Your task to perform on an android device: I want to save yoga pants so that I can buy them later.
Image 0: 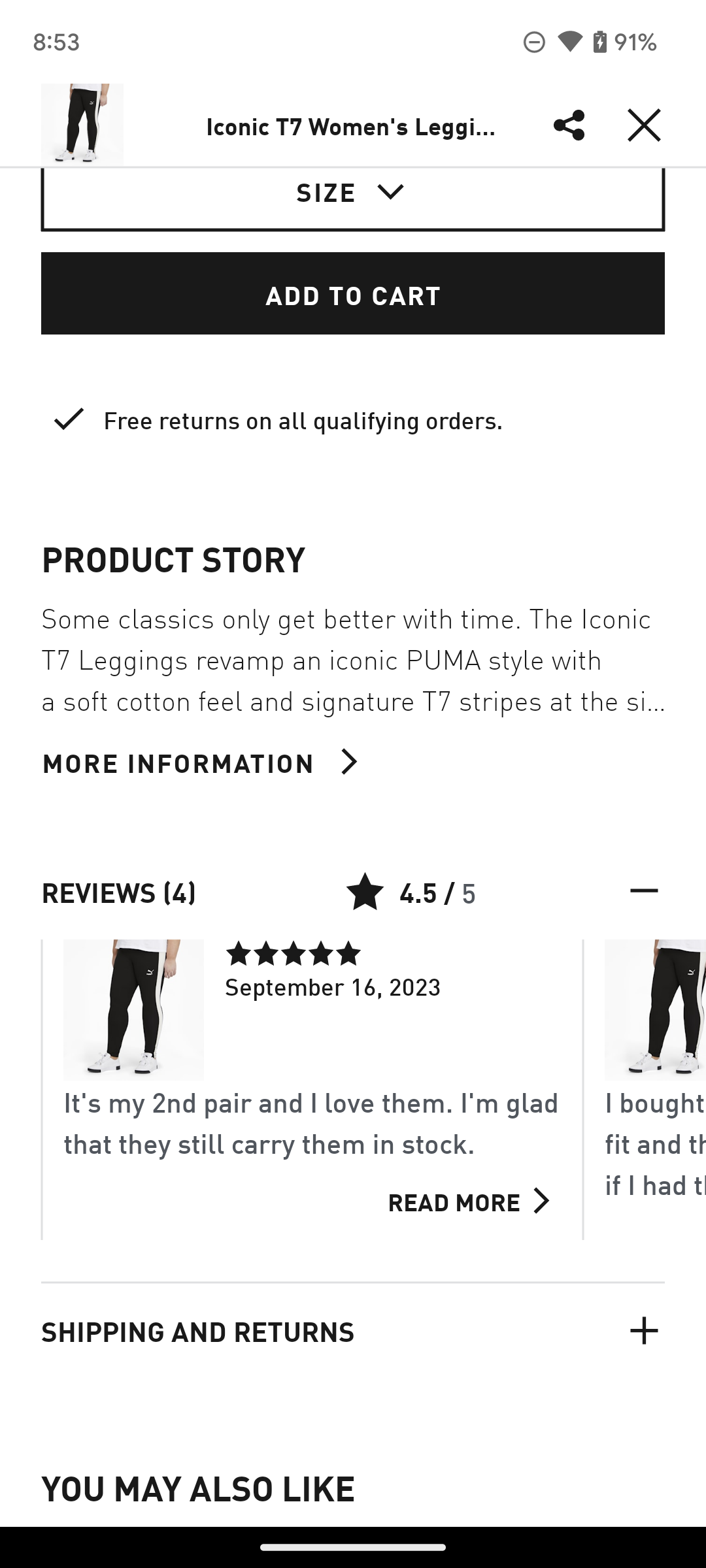
Swipe down on the screen.
Step 0: scroll up
Image 1: 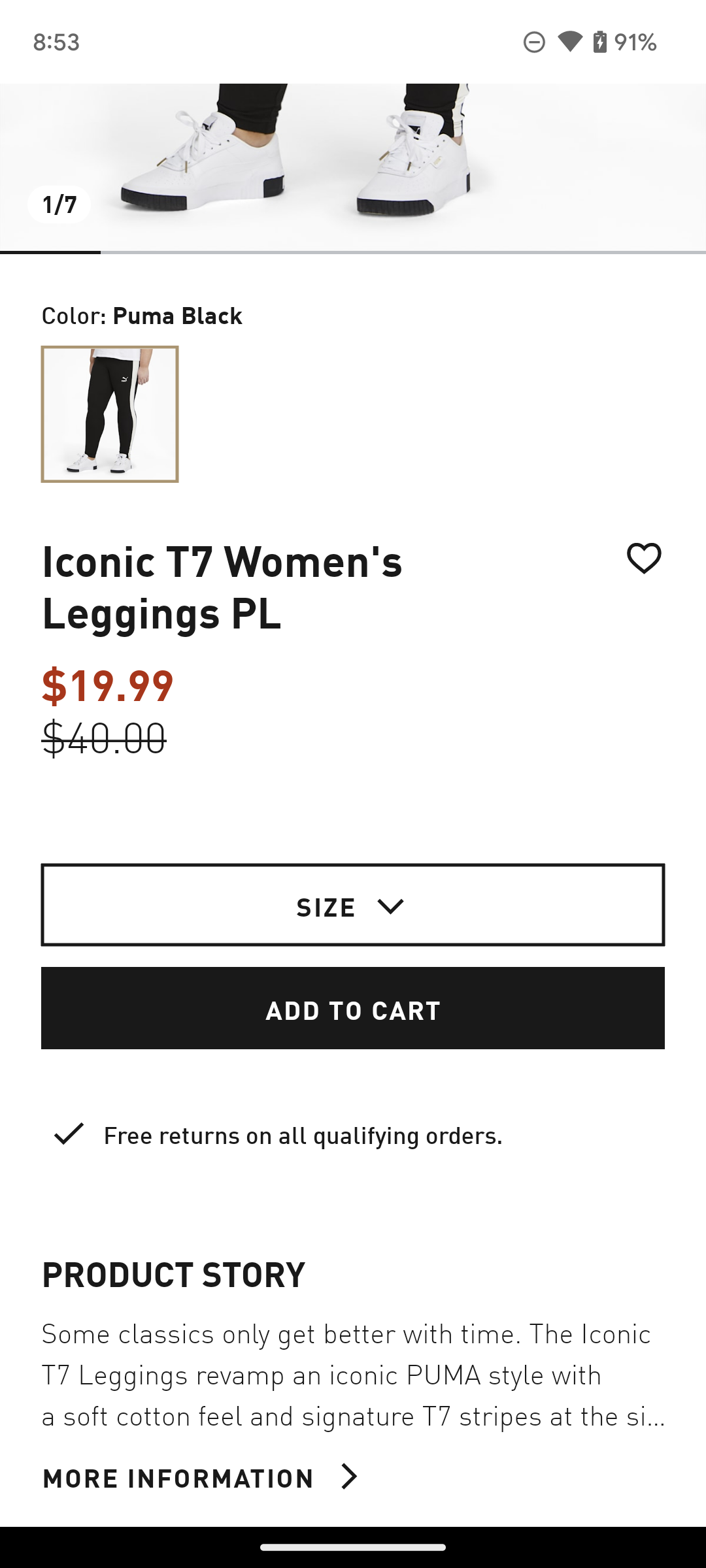
Click on the save icon on the screen.
Step 1: click (644, 651)